Your task to perform on an android device: Open the Calculator Plus app & perform the subtract operation between two numbers 78 & 92 then show the result
Image 0: 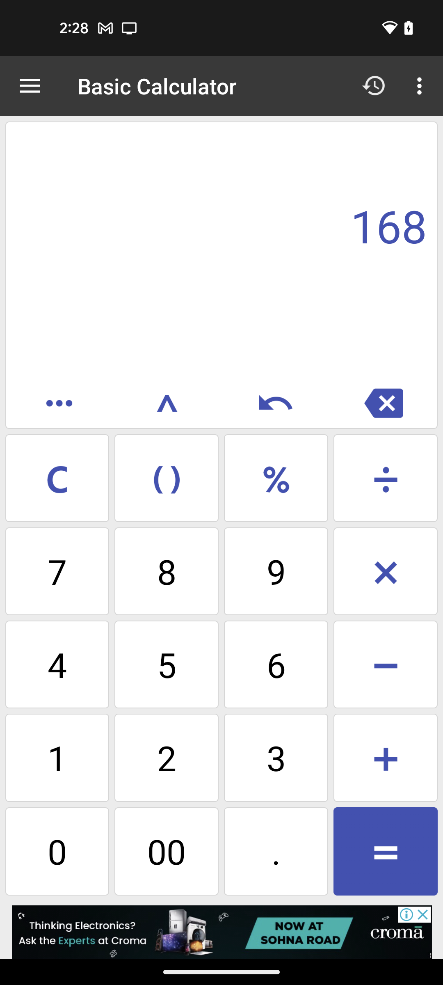
open the Calculator Plus app
Step 0: open app "Calculator Plus"
Image 1: 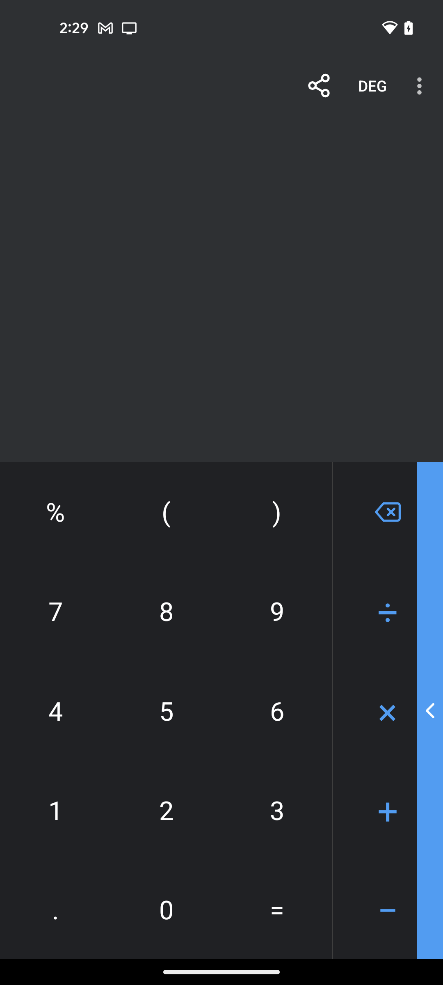
enter the first number 78
Step 1: click (62, 612)
Image 2: 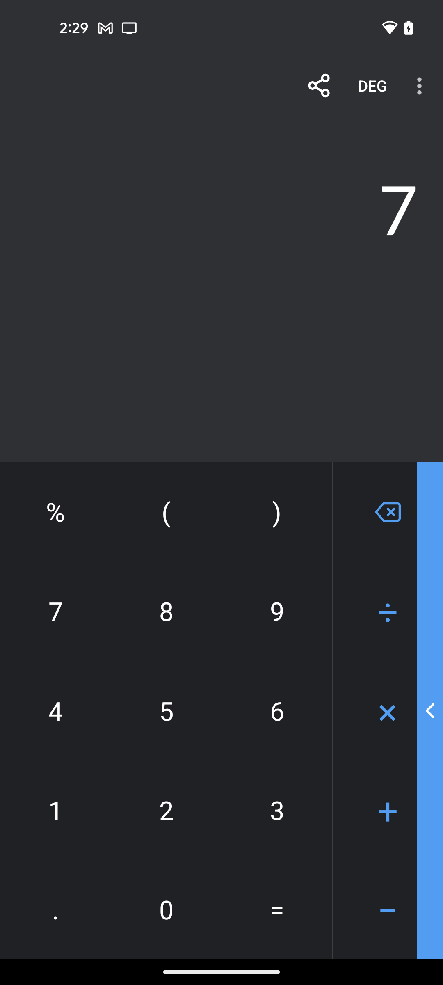
enter the first number 78
Step 2: click (153, 602)
Image 3: 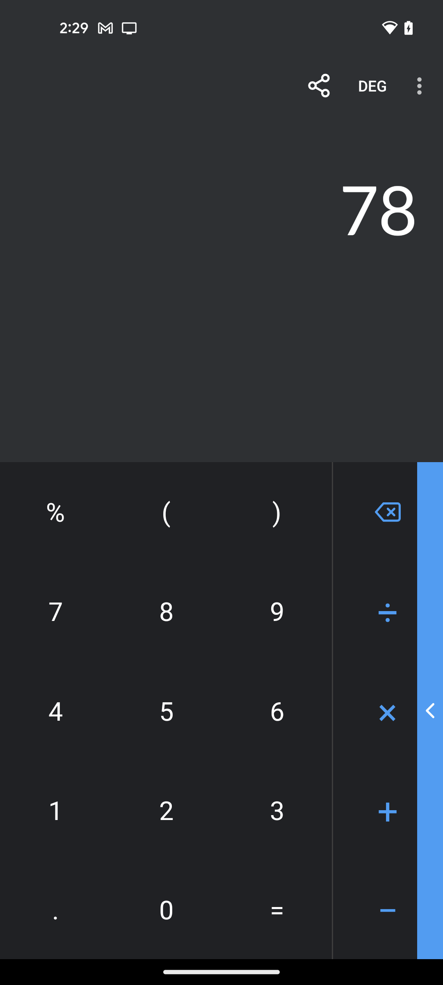
select the subtract operation
Step 3: click (386, 911)
Image 4: 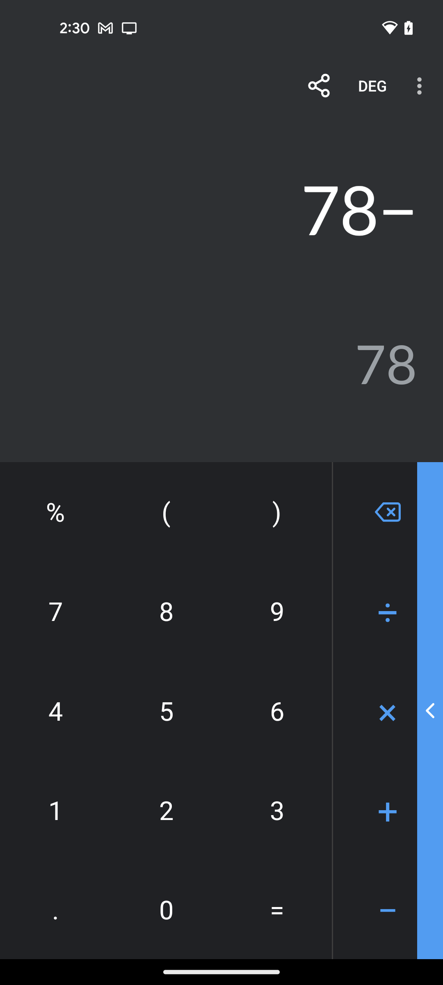
enter the second number 92
Step 4: click (270, 615)
Image 5: 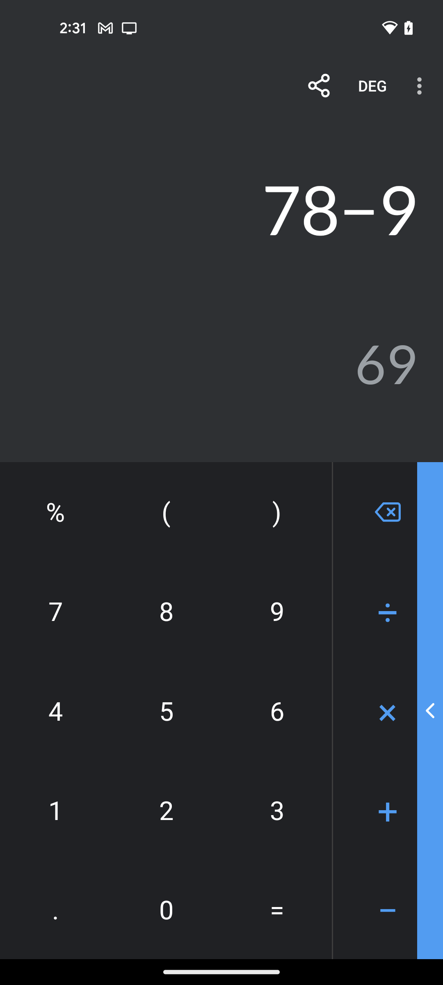
enter the second number 92
Step 5: click (162, 817)
Image 6: 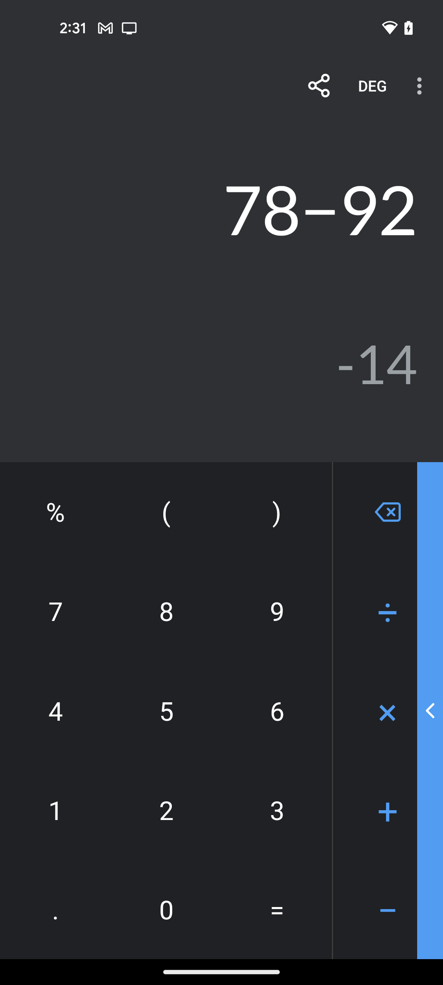
click on the equal icon at the bottom of the screen
Step 6: click (270, 913)